Your task to perform on an android device: I am planning to go hiking this weekend therefore I would like to browse hiking equipment on the Marks and Spencer app.
Image 0: 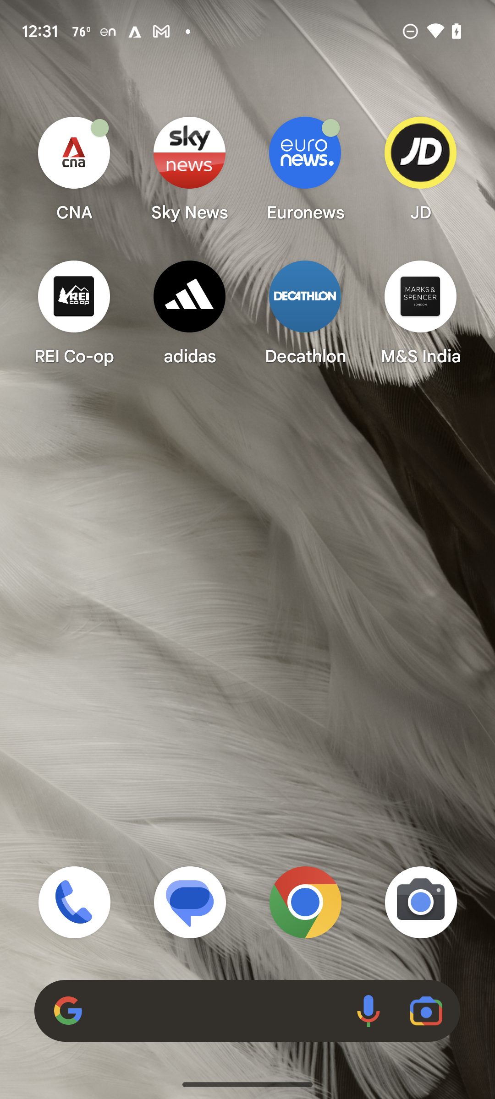
Open Marks and Spencer app
Step 0: click (420, 312)
Image 1: 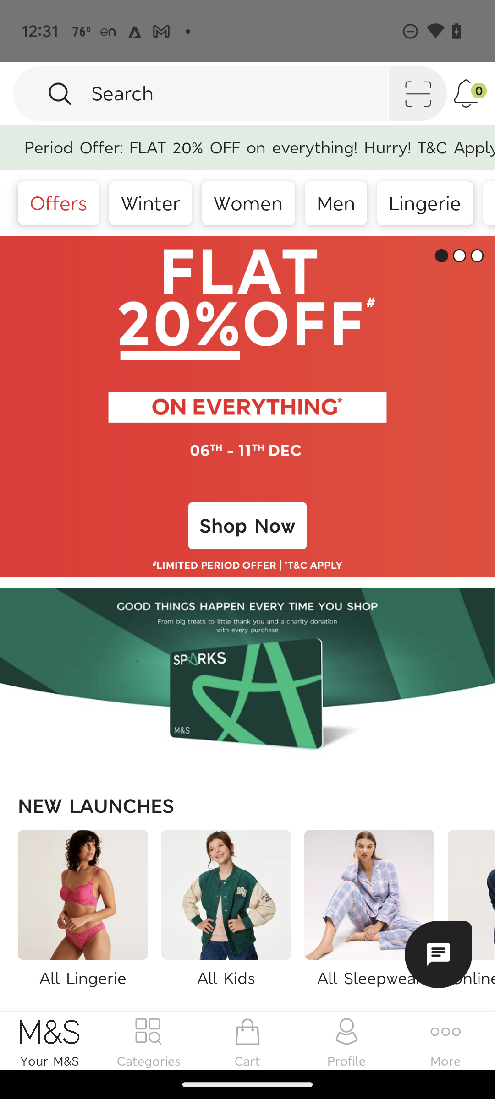
Click on the search box
Step 1: click (239, 93)
Image 3: 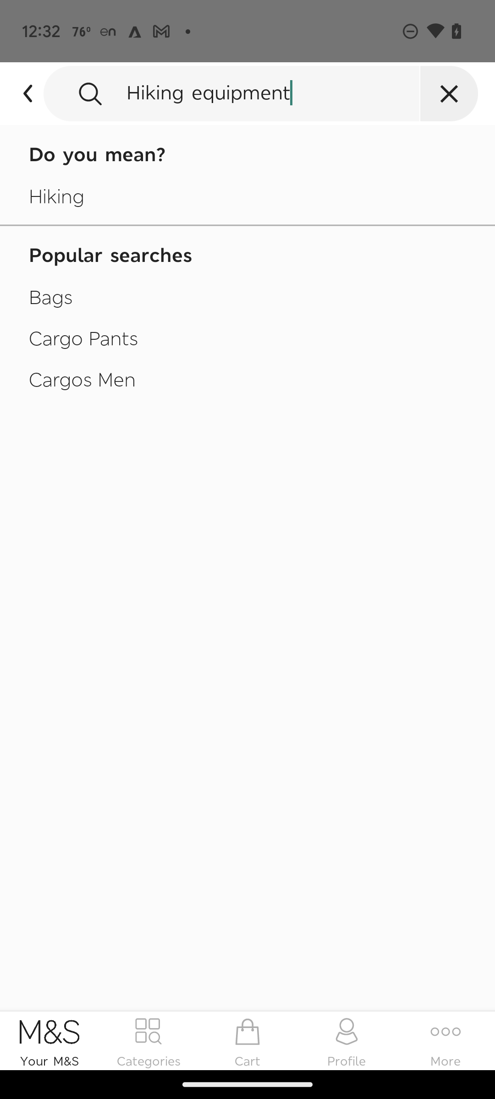
Click on Hiking
Step 3: click (247, 196)
Image 4: 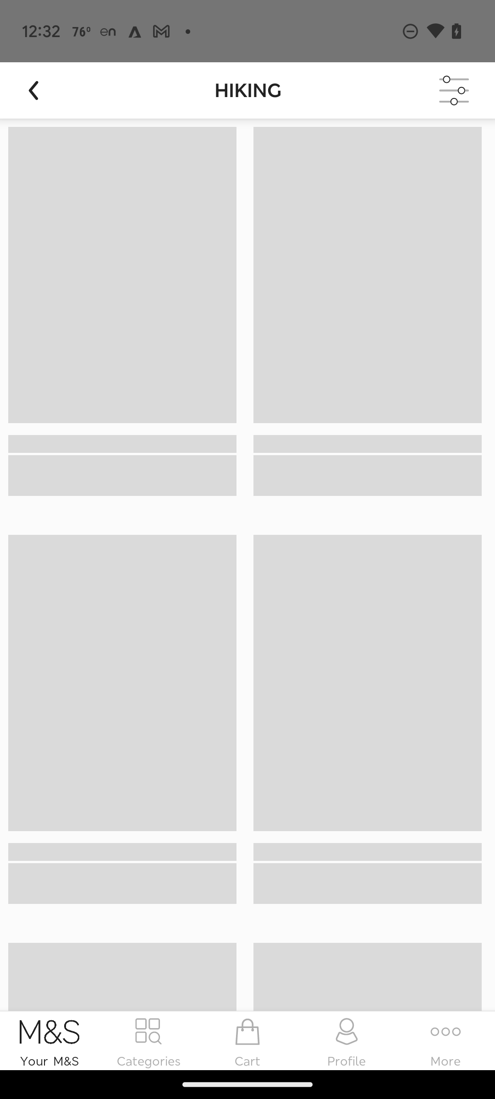
Click on Hiking
Step 4: wait